Your task to perform on an android device: In the Snapdeal app, save the Bella True digital printed yoga mats made of polyester material in the cart.
Image 0: 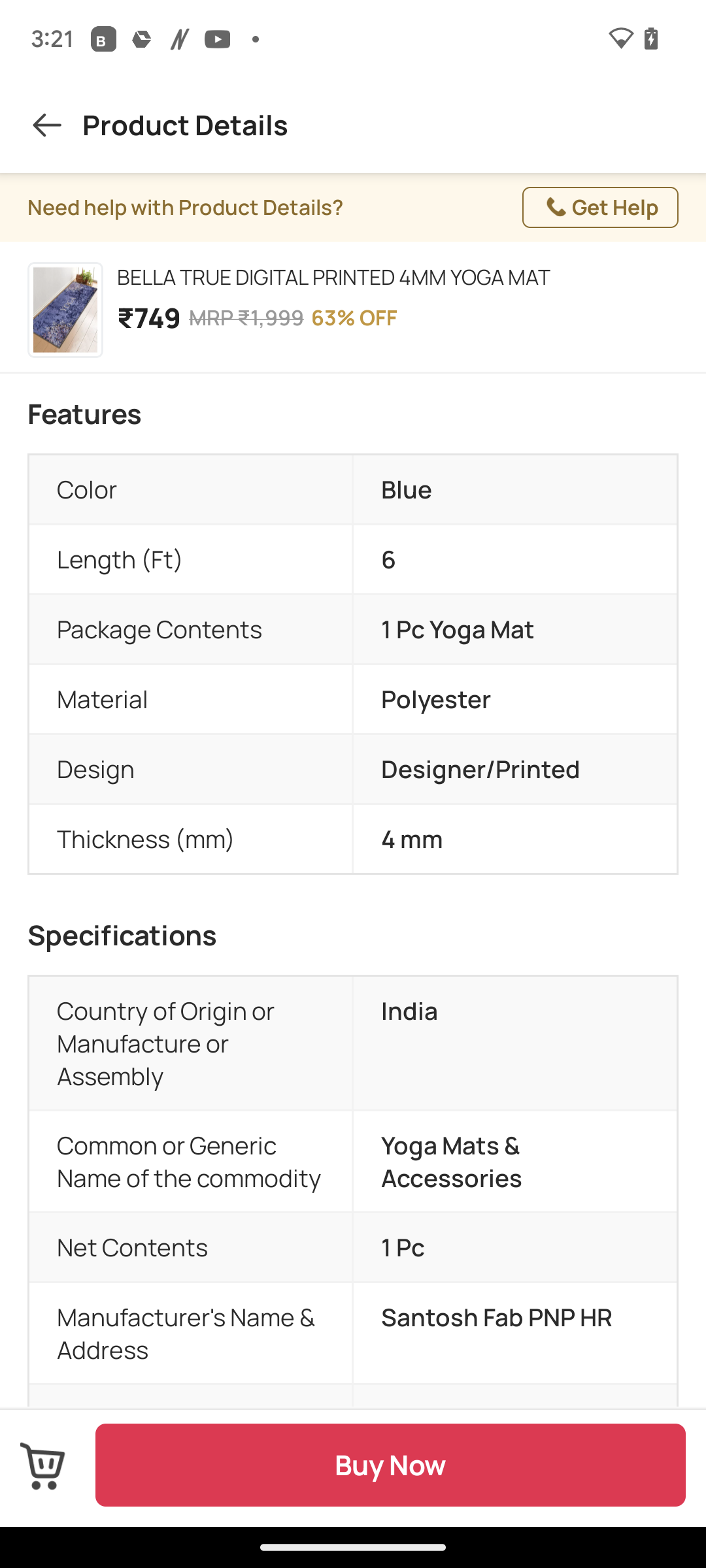
Click on the arrow icon at the top left corner of the screen.
Step 0: click (39, 139)
Image 1: 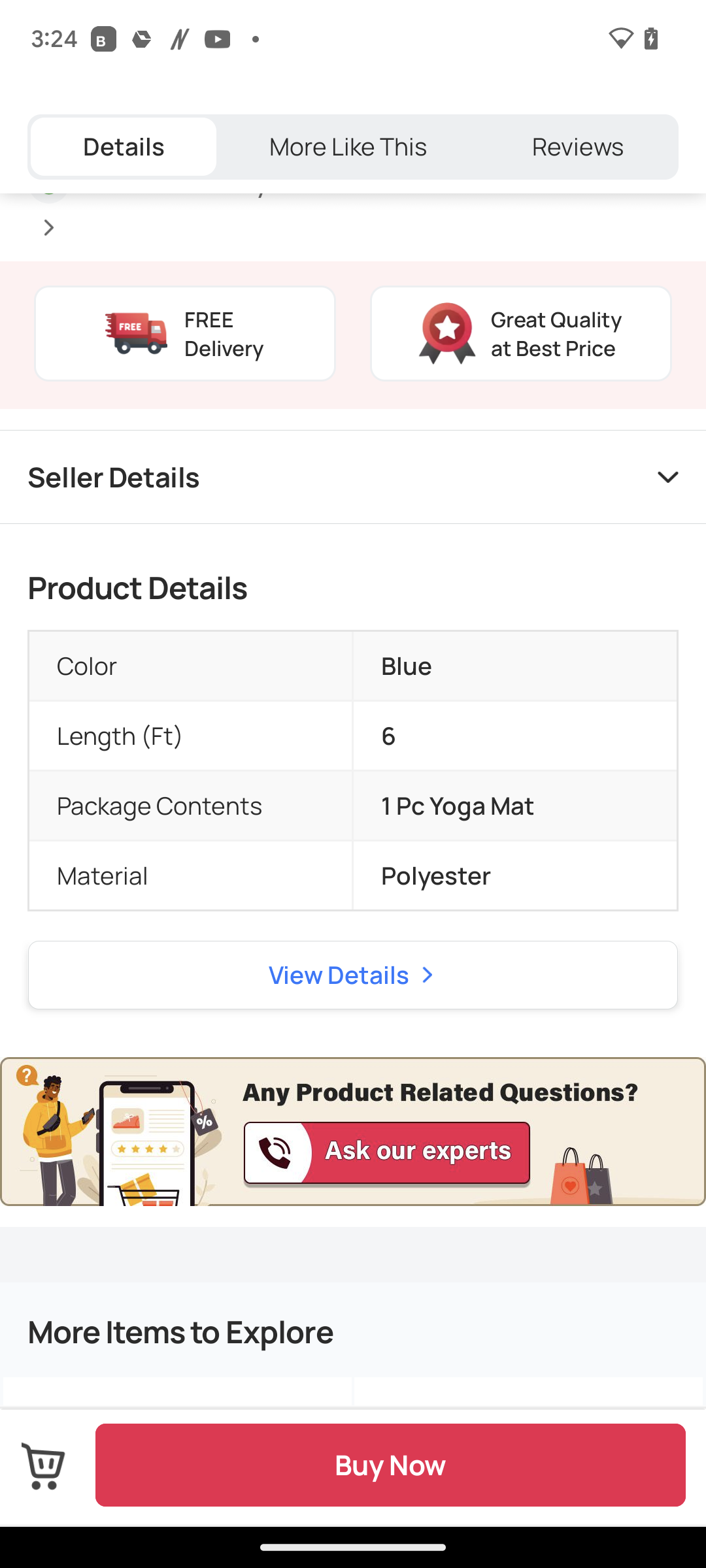
Click on the cart icon at the bottom left corner of the screen.
Step 1: click (58, 1453)